Your task to perform on an android device: My old drill machine broke down, so I need a new one for my carpentry business. Find the drill machine by using the Amazon App.
Image 0: 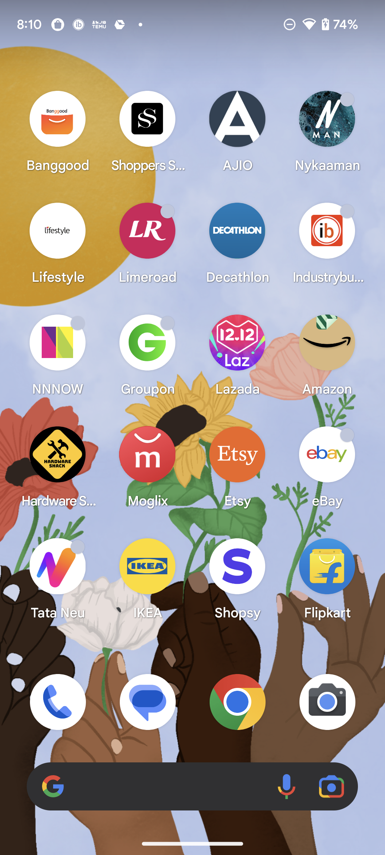
Open Amazon App
Step 0: open app "Amazon"
Image 1: 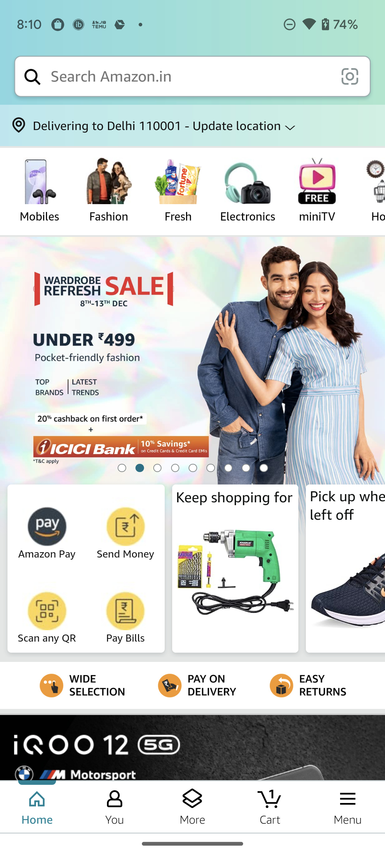
Click on the search bar at the top of the screen
Step 1: click (190, 76)
Image 2: 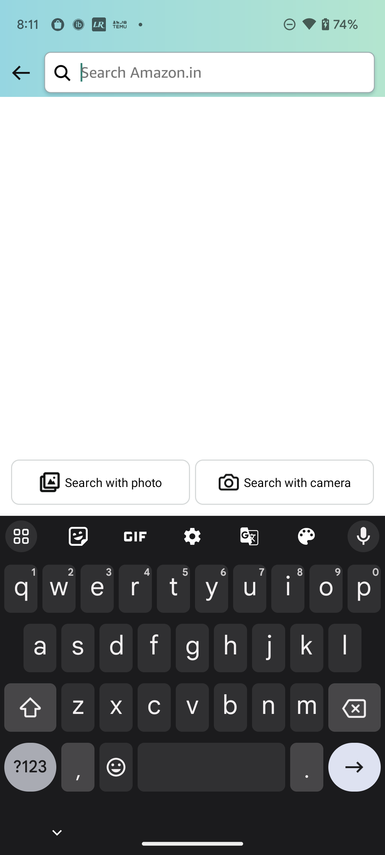
Search for Drill Machine
Step 2: type "Drill Machine"
Image 3: 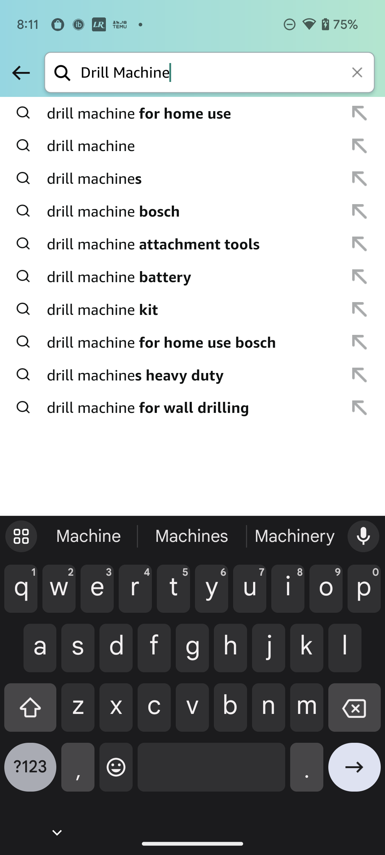
Click on the Drill machine from the search suggestions
Step 3: click (193, 146)